Your task to perform on an android device: My wife told me that before purchasing any shirt, compare the price of it with that of other sellers. This Men's Casual Shirt Button Down Slim Fit Long Sleeve Formal Shirts seems good, and I want to purchase it, but I need to compare its price with other sellers. So compare the price of the Men's Casual Shirt Button Down Slim Fit Long Sleeve Formal Shirts with other sellers in the eBay app.
Image 0: 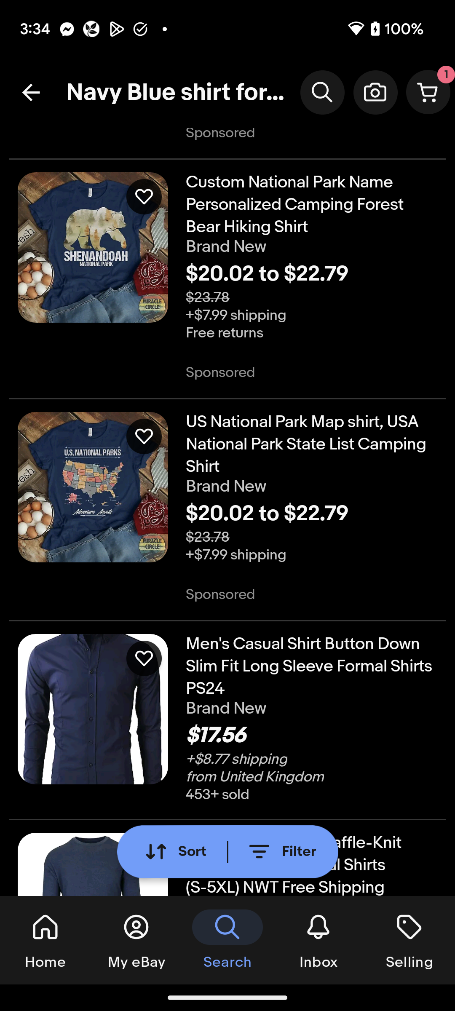
Click on the Men's Casual Shirt Button Down Slim Fit Long Sleeve Formal Shirts to view the price of other sellers of this product.
Step 0: click (311, 666)
Image 1: 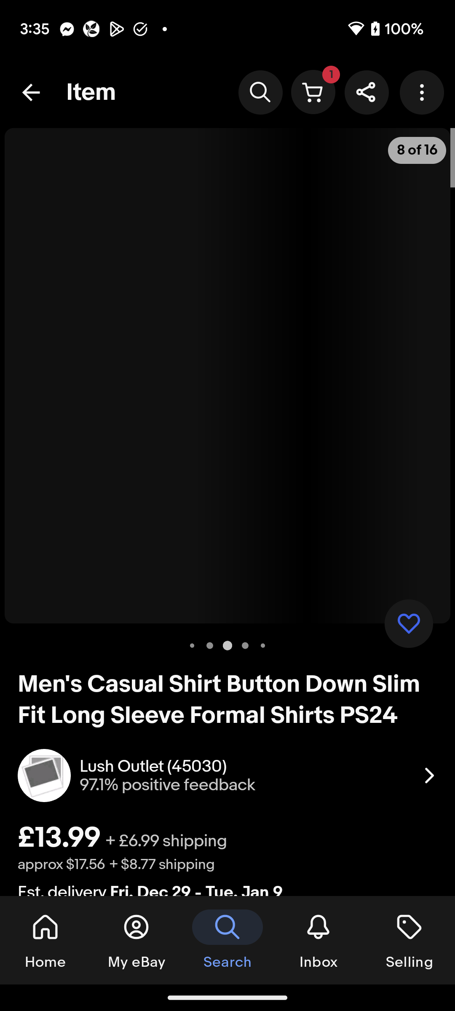
Click on the Men's Casual Shirt Button Down Slim Fit Long Sleeve Formal Shirts to view the price of other sellers of this product.
Step 1: wait
Image 2: 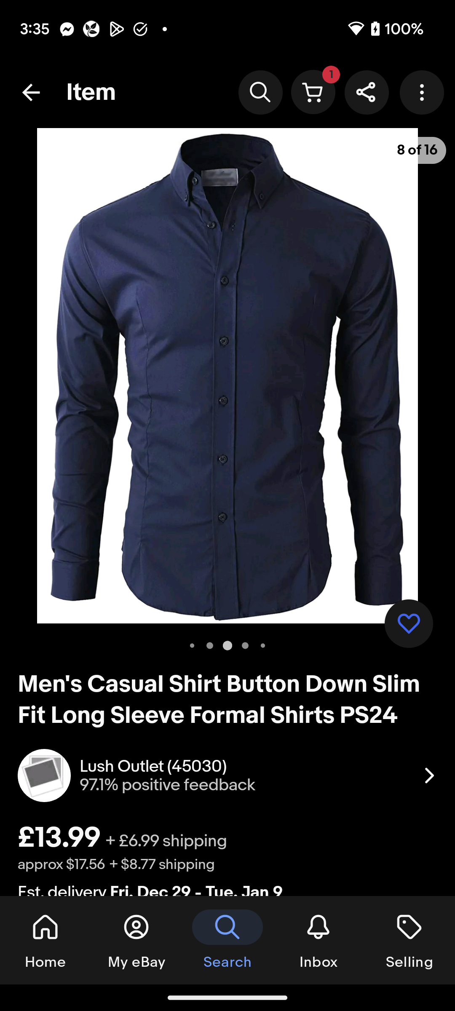
Scroll down to view the price of other sellers of this product.
Step 2: scroll down
Image 3: 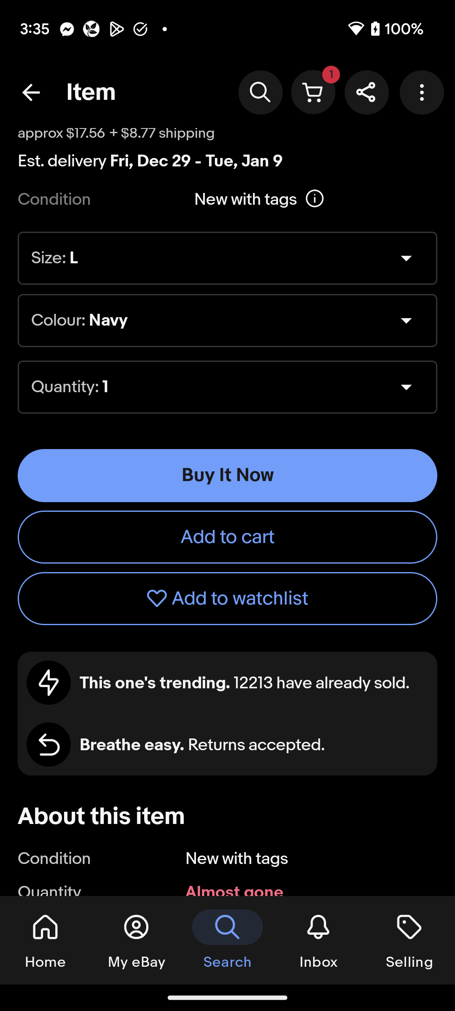
Scroll down to view the price of other sellers of this product.
Step 3: scroll down
Image 4: 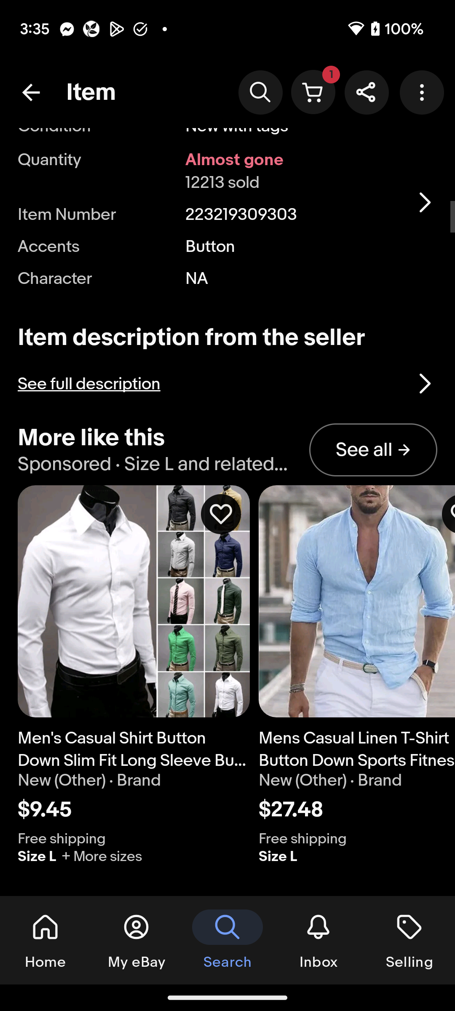
Scroll down to view the price of other sellers of this product.
Step 4: scroll down